Your task to perform on an android device: I want to buy other grocery items. Check if there are any offers this week in the Bigbasket app.
Image 0: 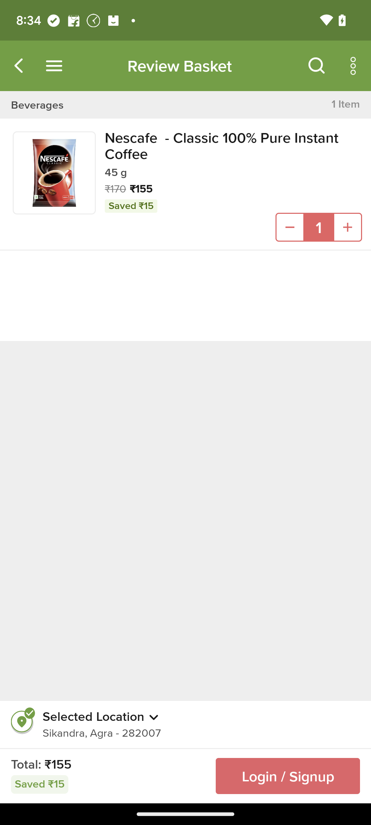
Click on the arrow backward button.
Step 0: click (29, 65)
Image 2: 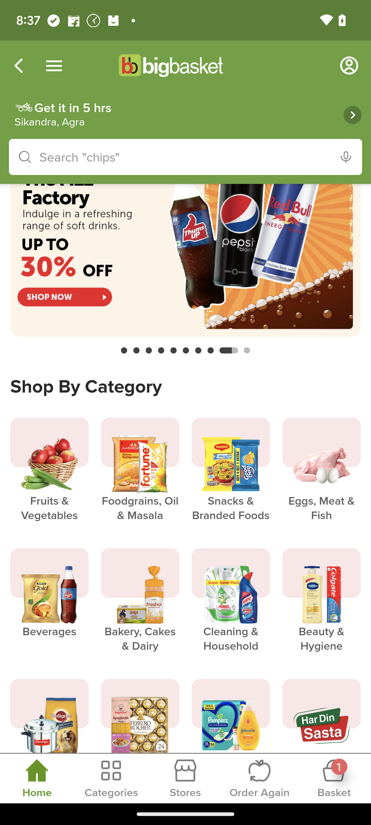
Click on the three bars button.
Step 2: click (54, 65)
Image 3: 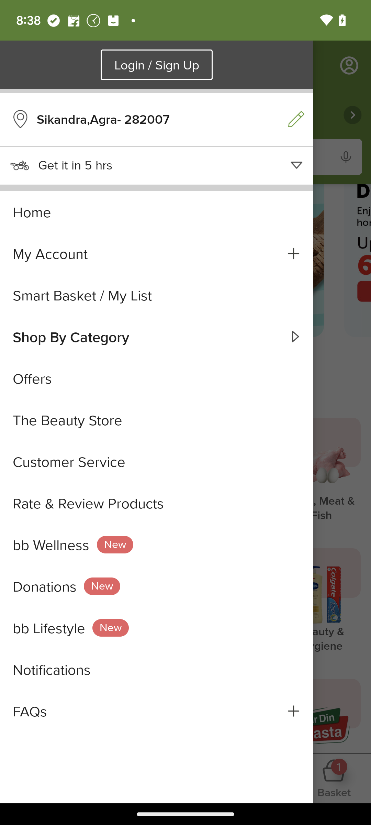
Click on the offers button.
Step 3: click (185, 578)